Your task to perform on an android device: I want to look for a word "eyes" in the Yerma book in the PocketBook app.
Image 1: 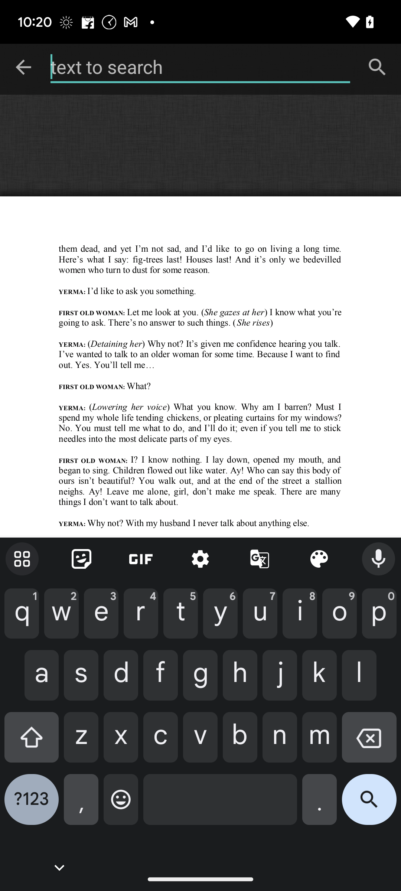
Enter the word that is "eyes".
Step 1: type "eyes"
Image 2: 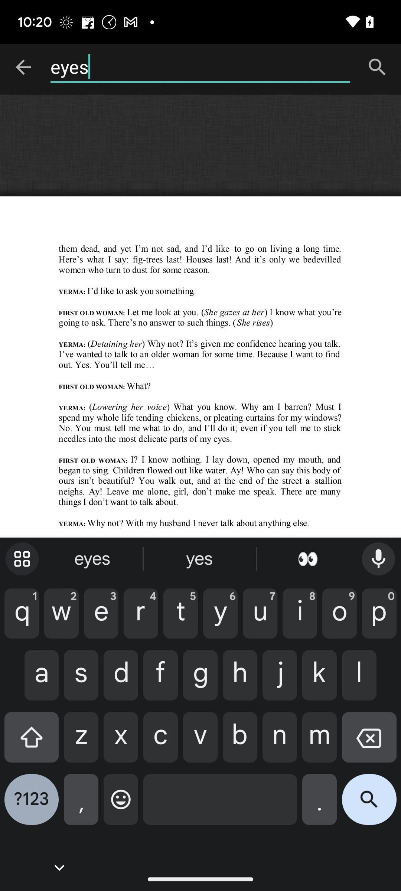
Click on the search icon.
Step 2: click (369, 805)
Image 3: 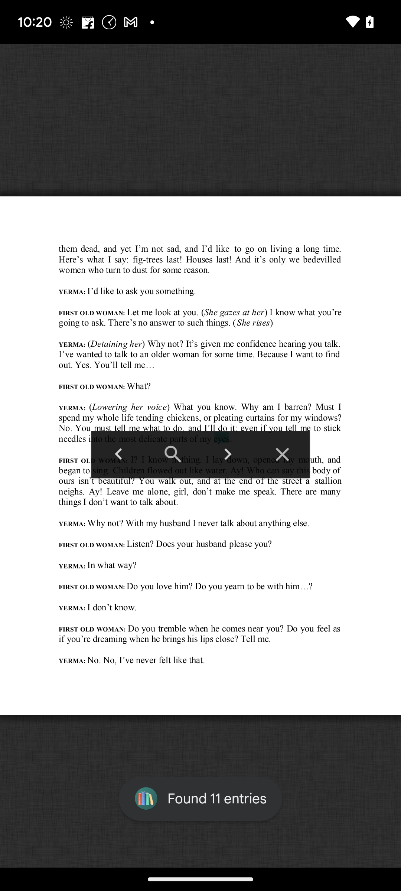
Click on the search icon.
Step 3: wait
Image 4: 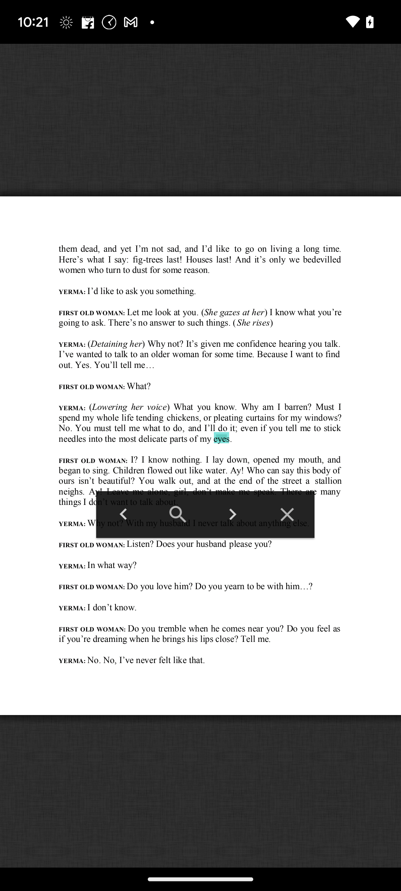
Click on the arrow forward button to view more pages that has the word "eyes".
Step 4: click (232, 514)